Your task to perform on an android device: Open the Reminder app and create a reminder called AMA Cafe with a description time to eat creamy white pasta on June 18, 2023, at 2:30 PM
Image 0: 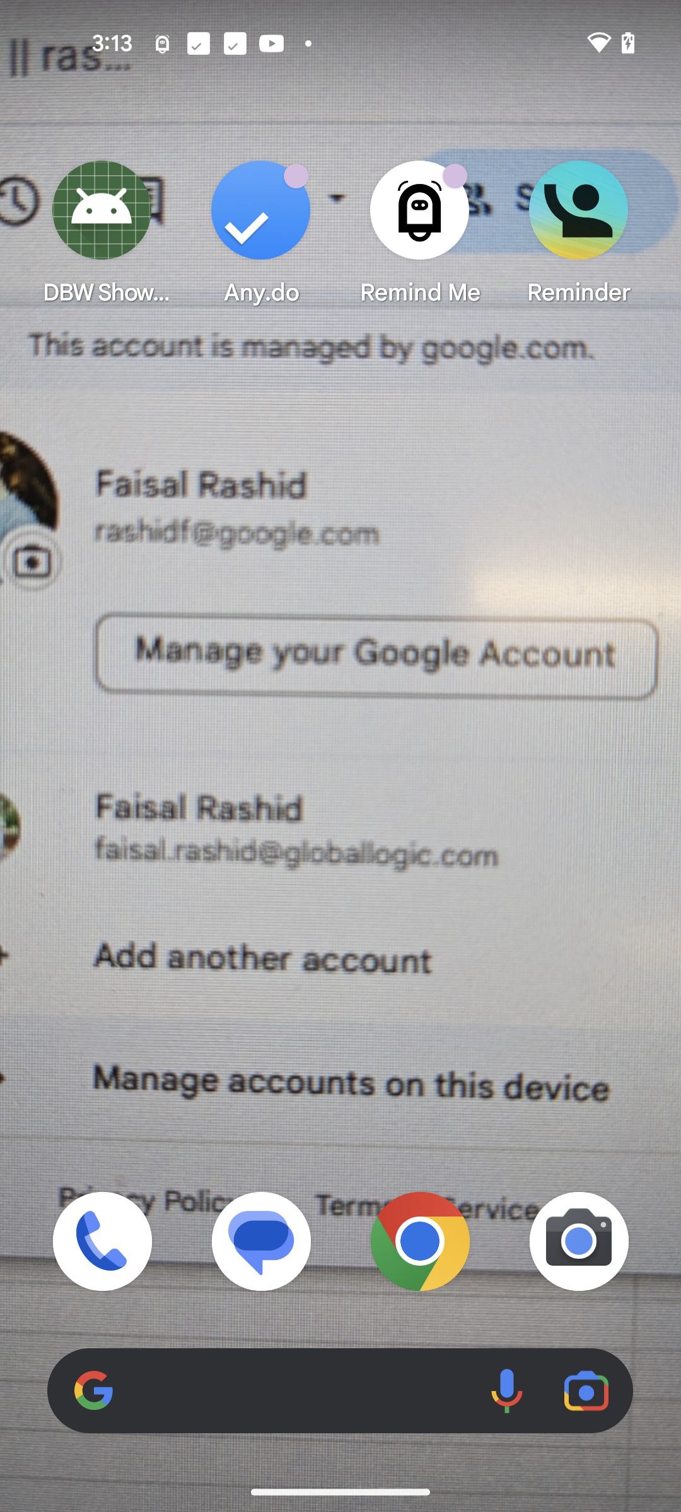
Open Reminder App
Step 0: open app "Reminder"
Image 1: 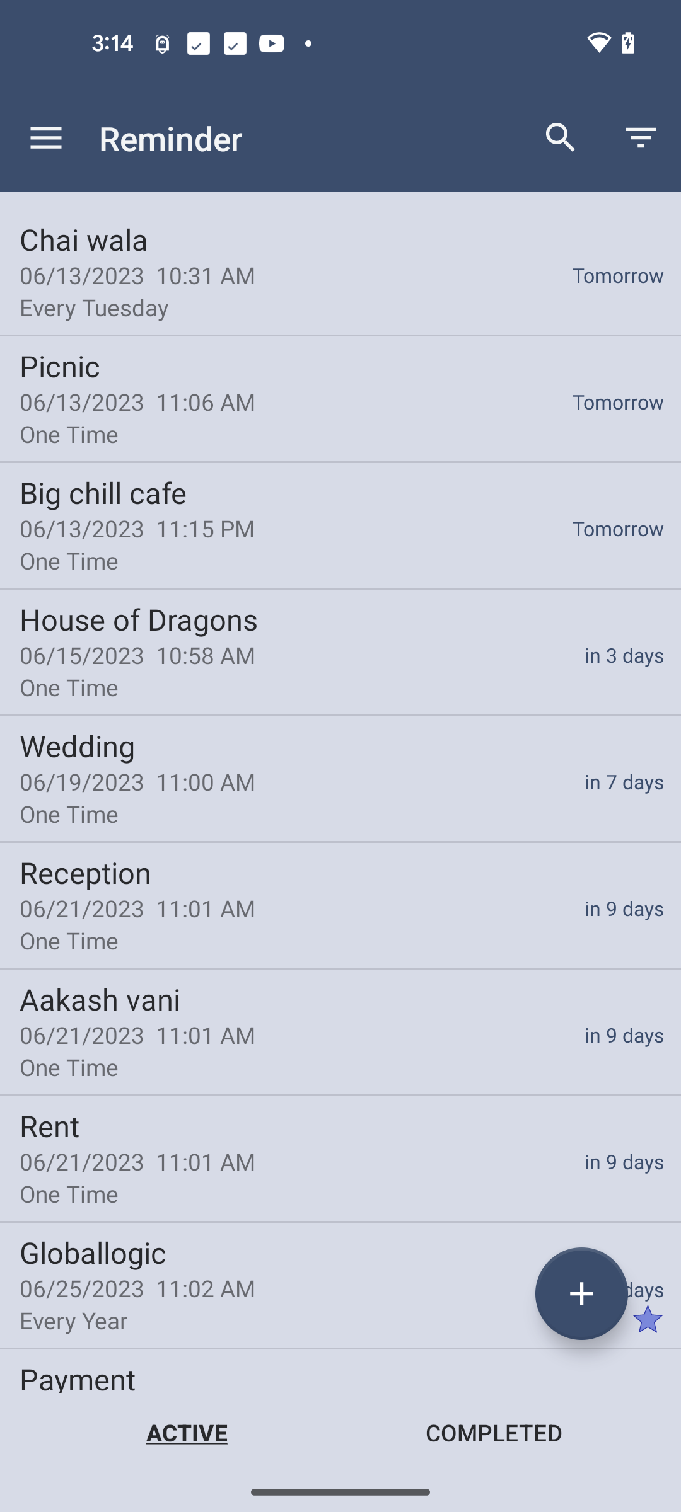
Click on the + button at the bottom right corner of the screen
Step 1: click (619, 1289)
Image 2: 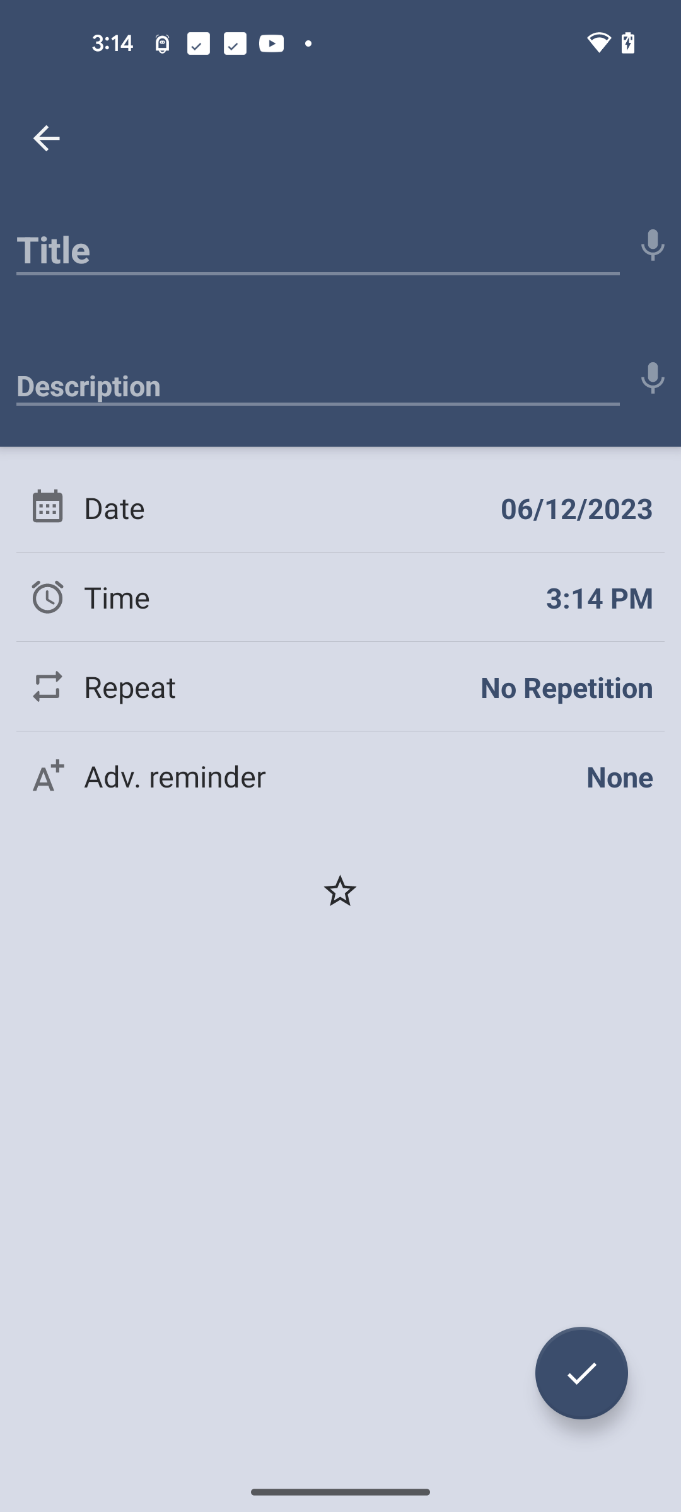
Click on the Title bar
Step 2: click (318, 243)
Image 3: 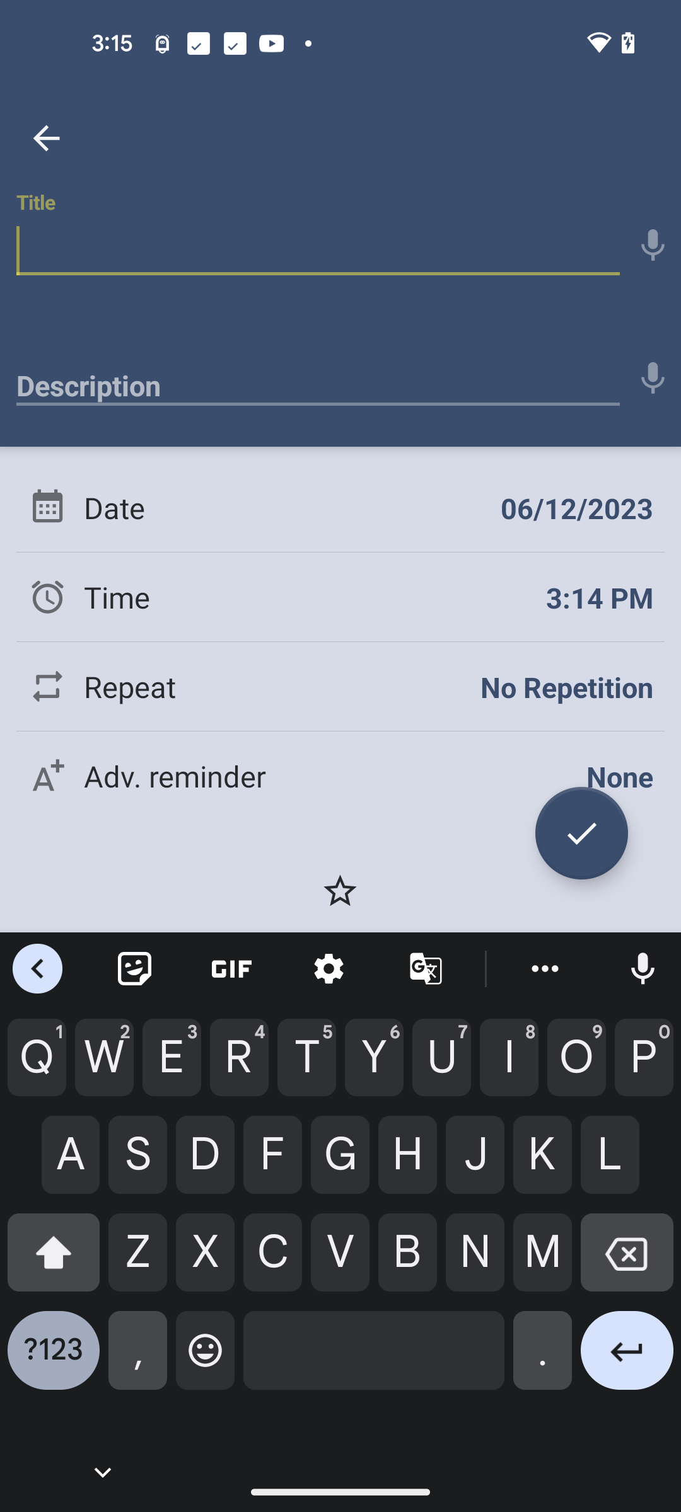
Add title as AMA Cafe
Step 3: type "AMA Cafe"
Image 4: 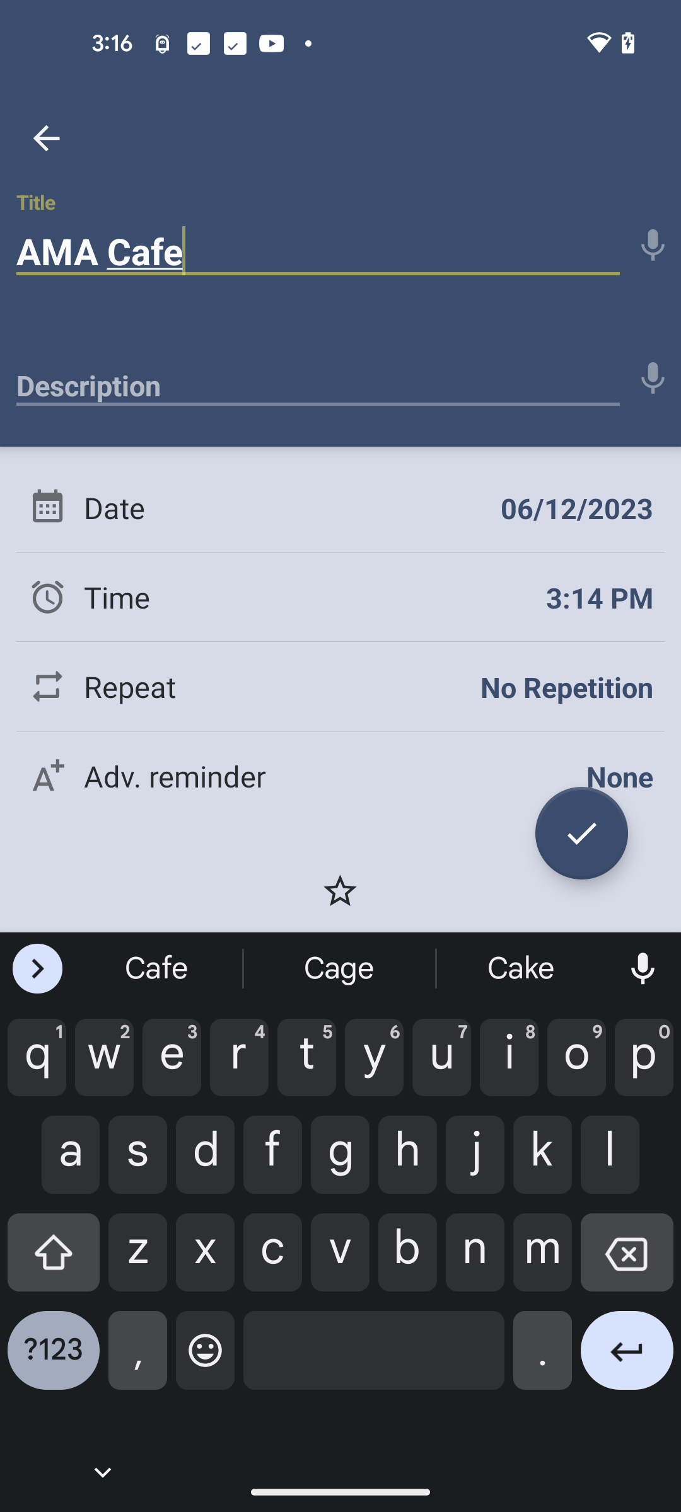
Click on the Description bar
Step 4: click (318, 378)
Image 5: 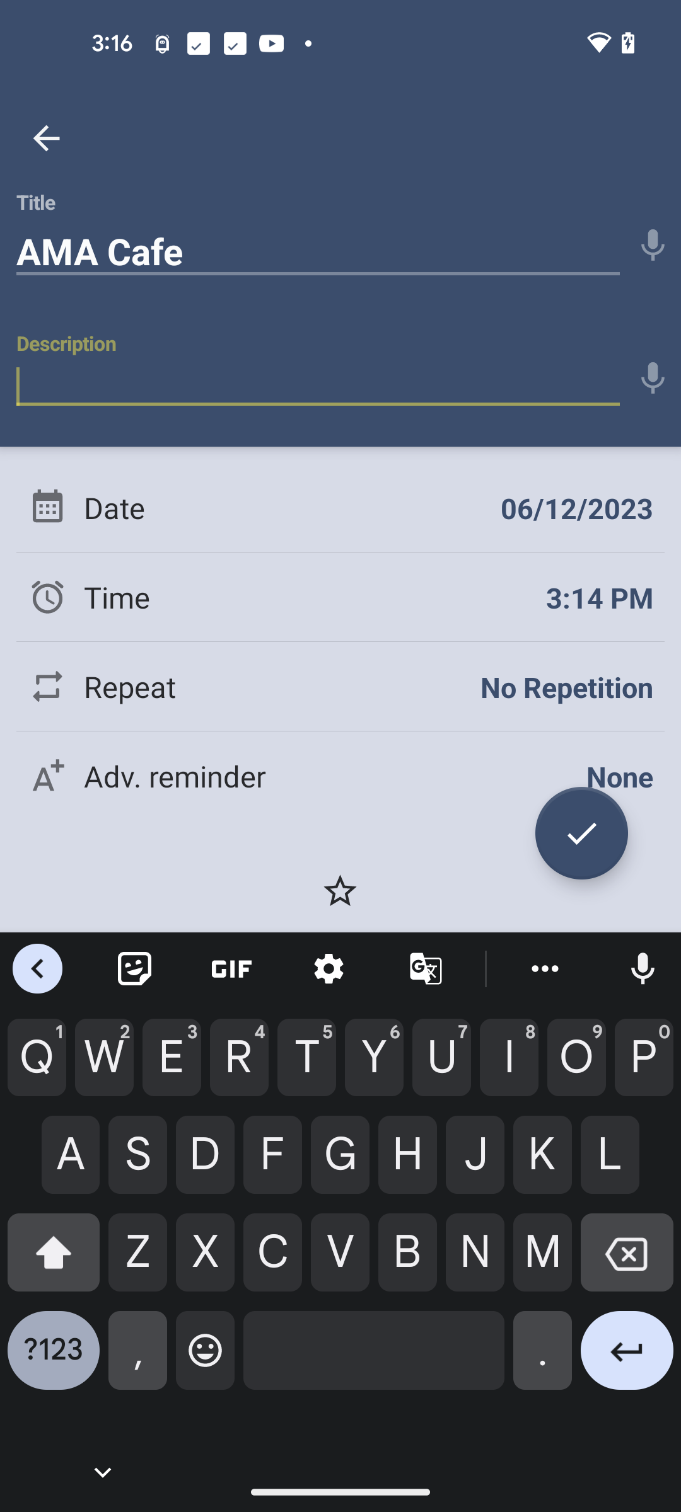
Add Description as time to eat creamy white pasta
Step 5: type " time to eat creamy white pasta"
Image 6: 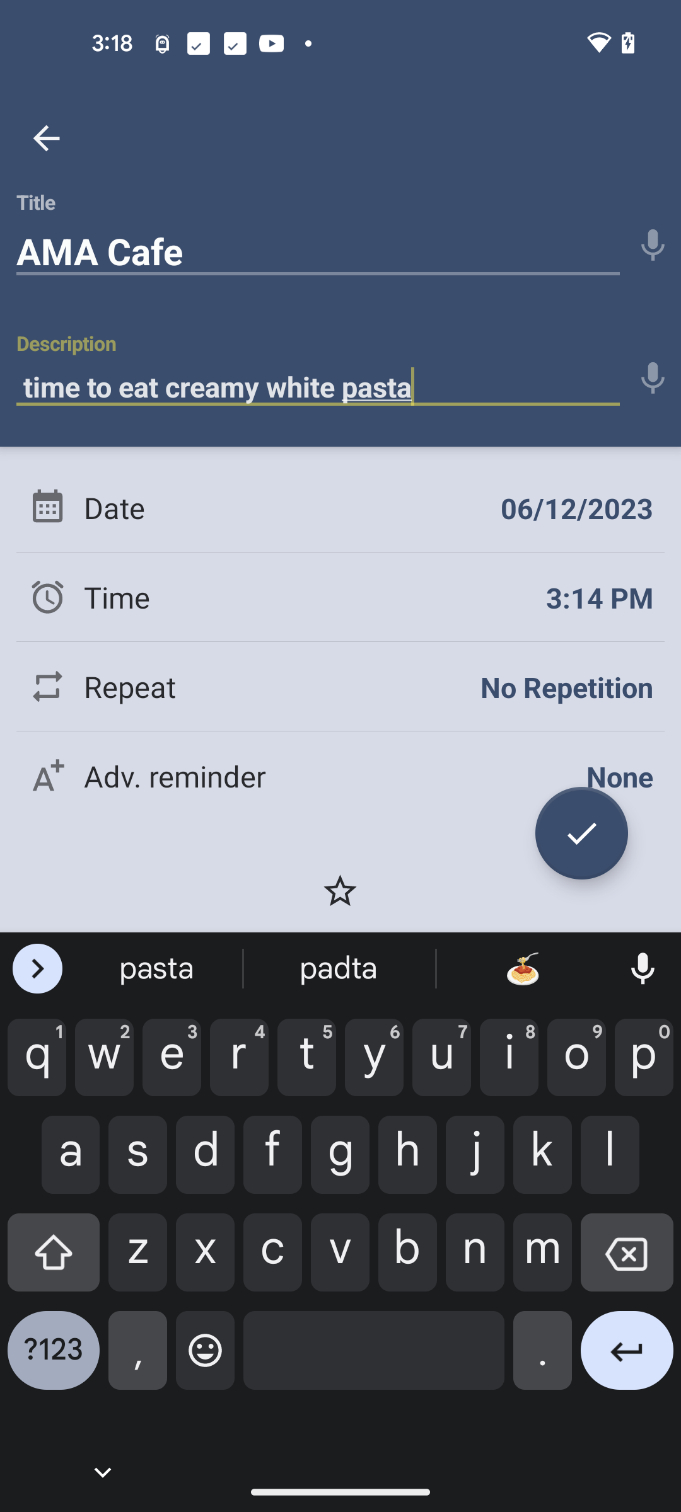
Click on the Date option
Step 6: click (264, 507)
Image 9: 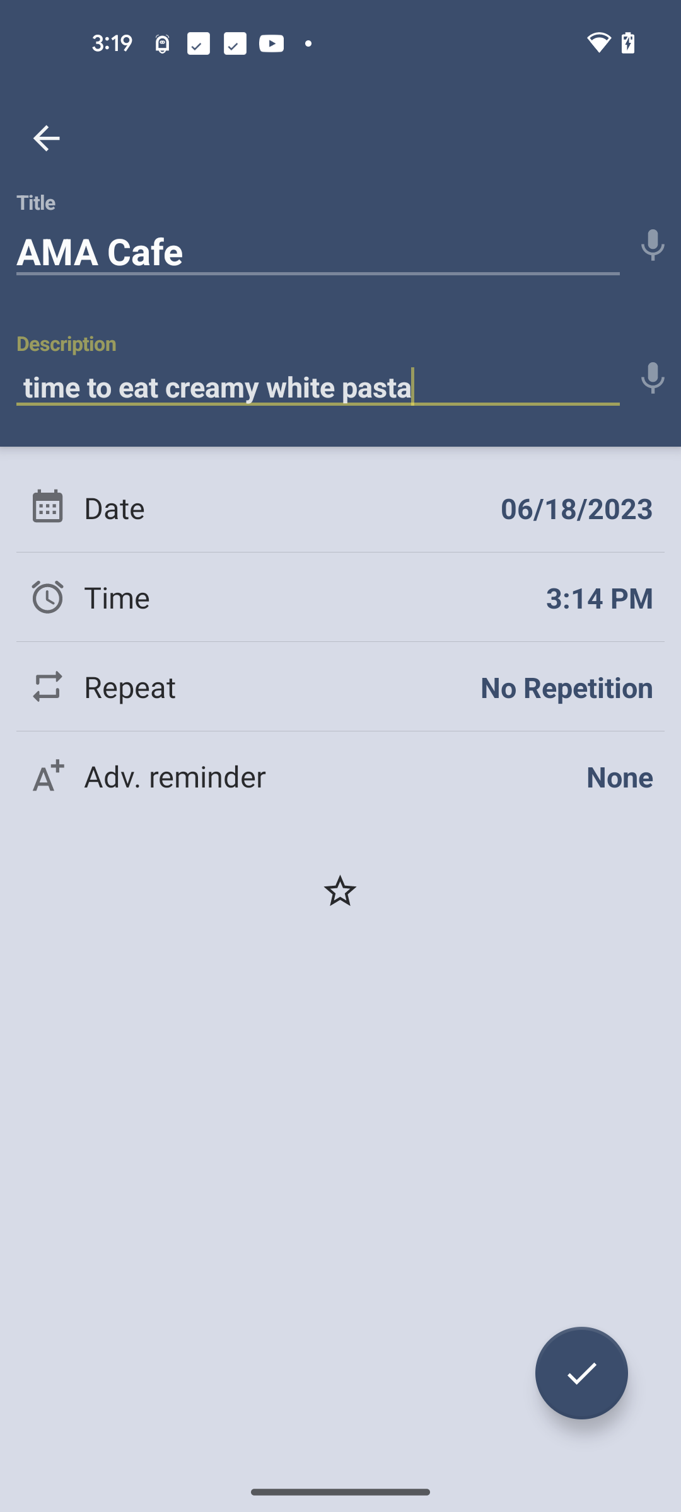
Click on the Time option
Step 9: click (287, 597)
Image 11: 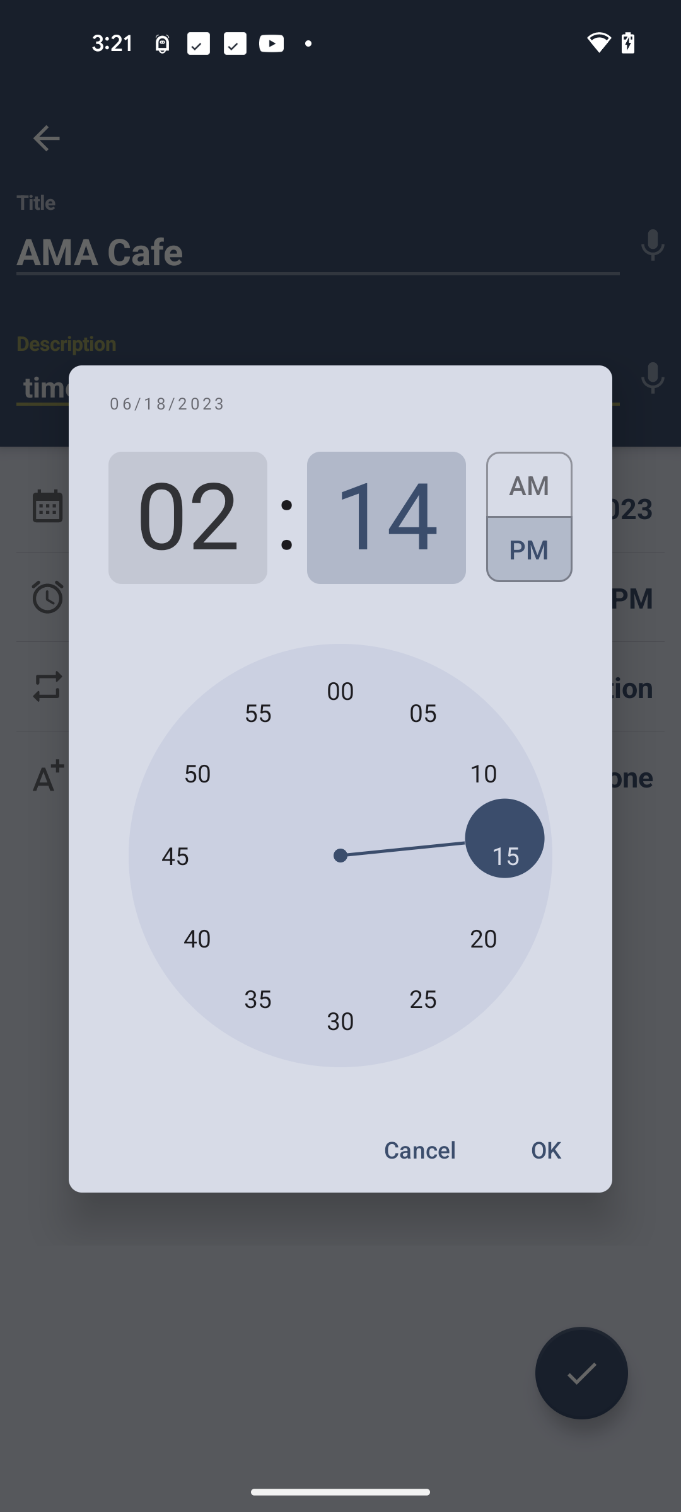
Set the minutes to 30
Step 11: click (340, 1021)
Image 12: 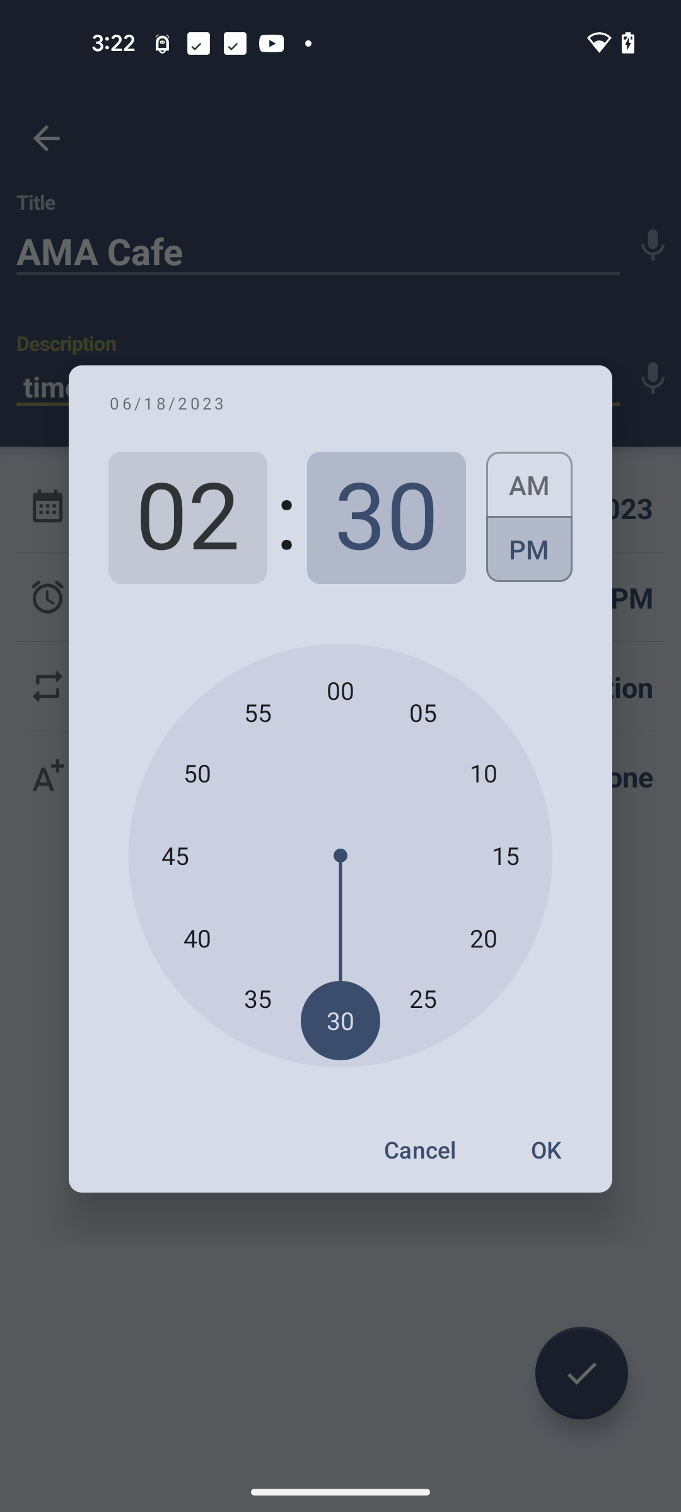
Click on OK option
Step 12: click (545, 1150)
Image 13: 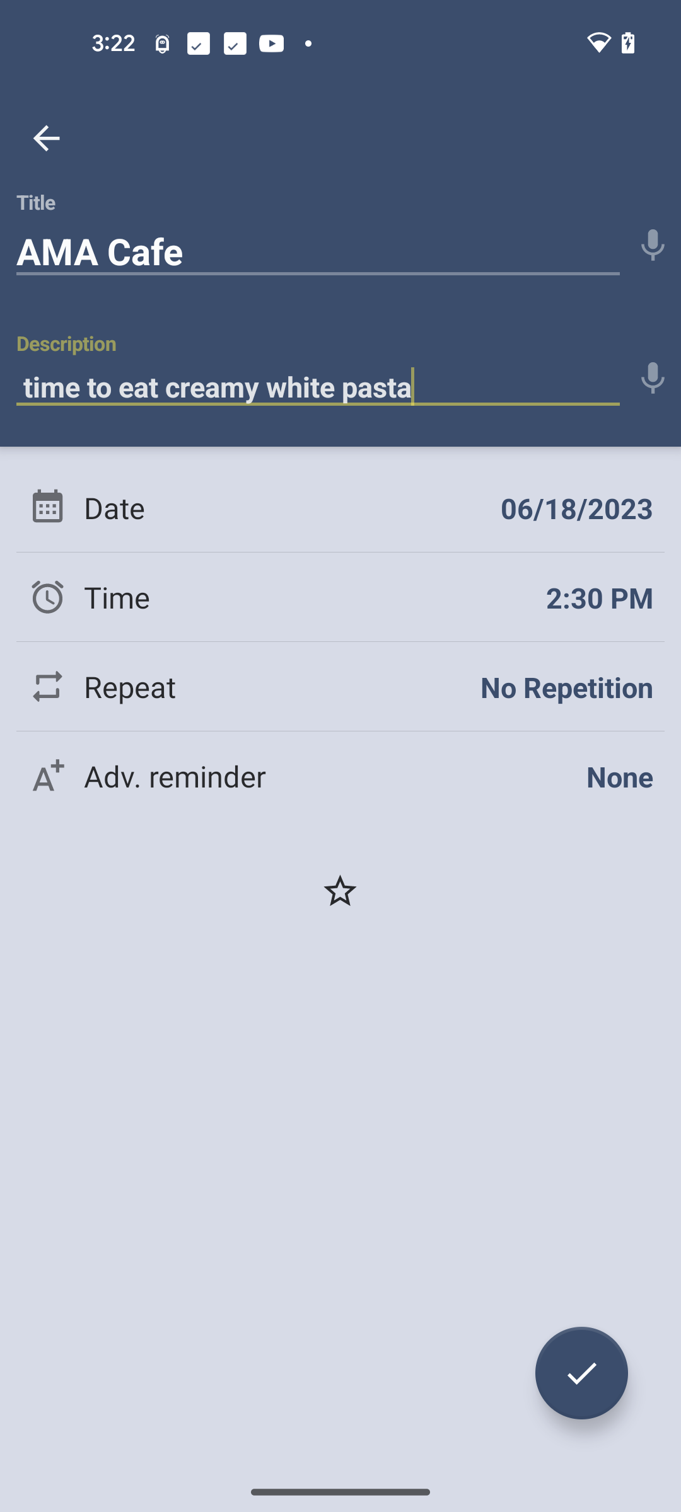
Click on the Tick button at the bottom right corner of the screen
Step 13: click (581, 1373)